Your task to perform on an android device:  Set a July Budget of 100 rupees for Food and Drinks Monthly.
Image 1: 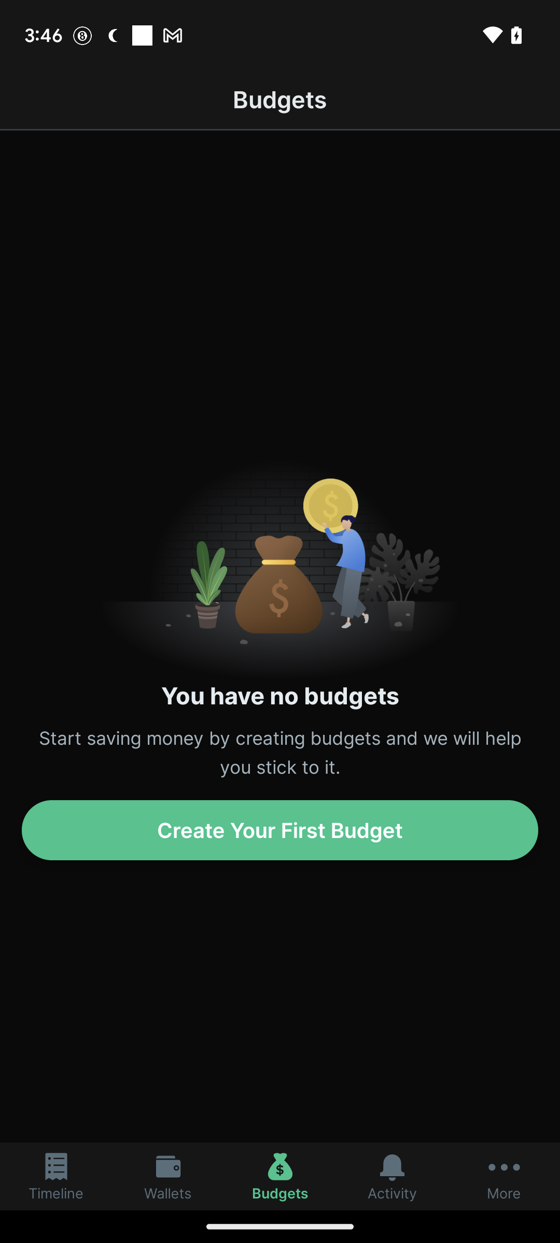
Click on Create Your First Budget 
Step 1: click (280, 830)
Image 2: 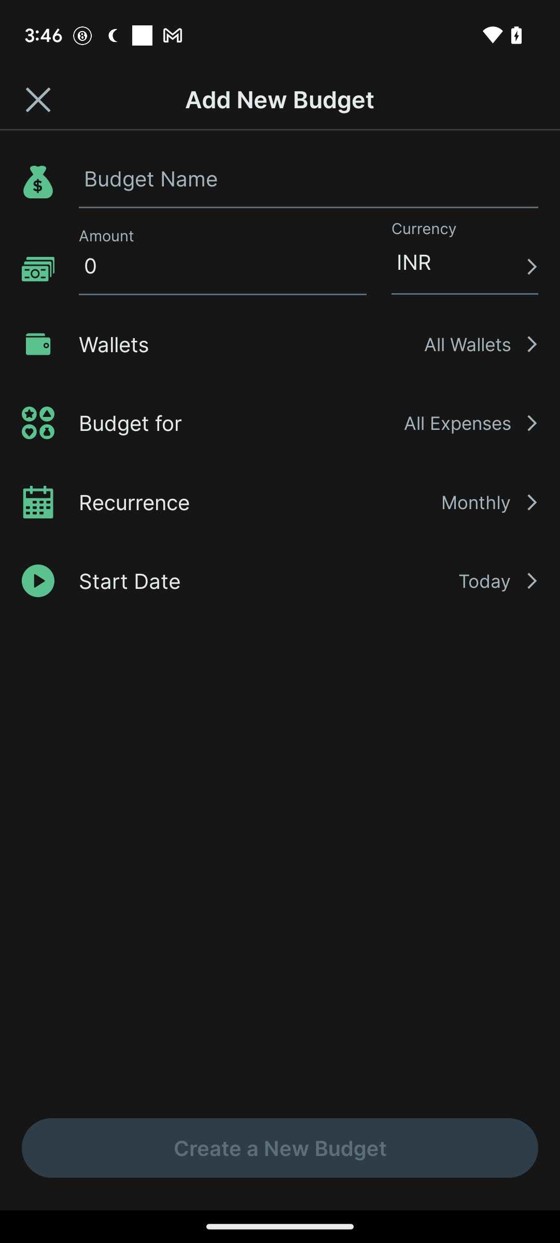
Click on Budget Name on the left side of the screen below the cut icon
Step 2: click (309, 178)
Image 3: 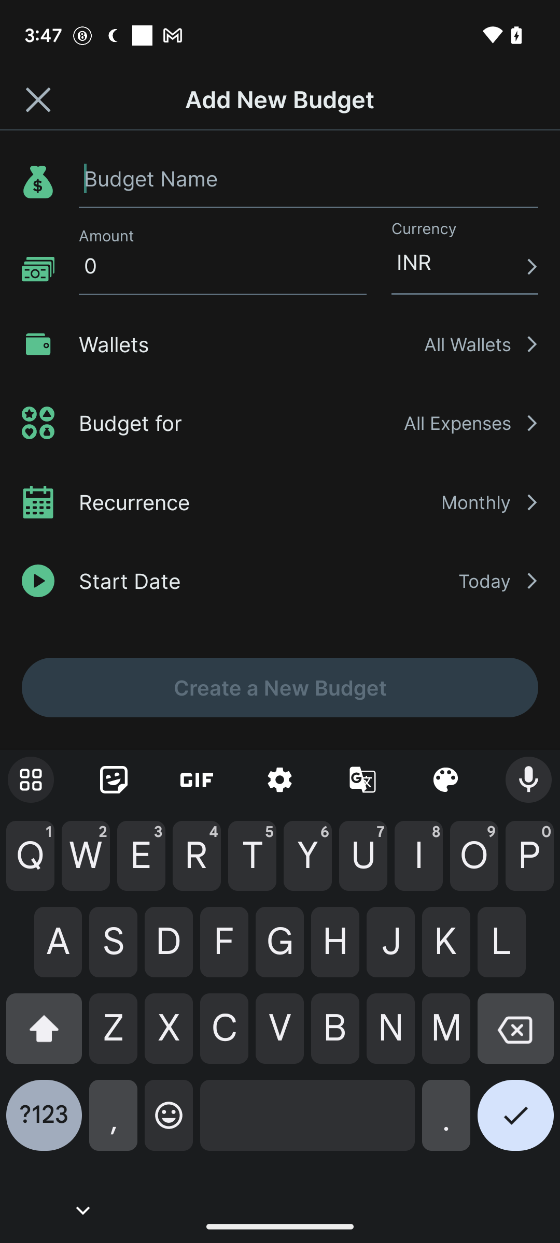
Type JULY
Step 3: type "JULY"
Image 4: 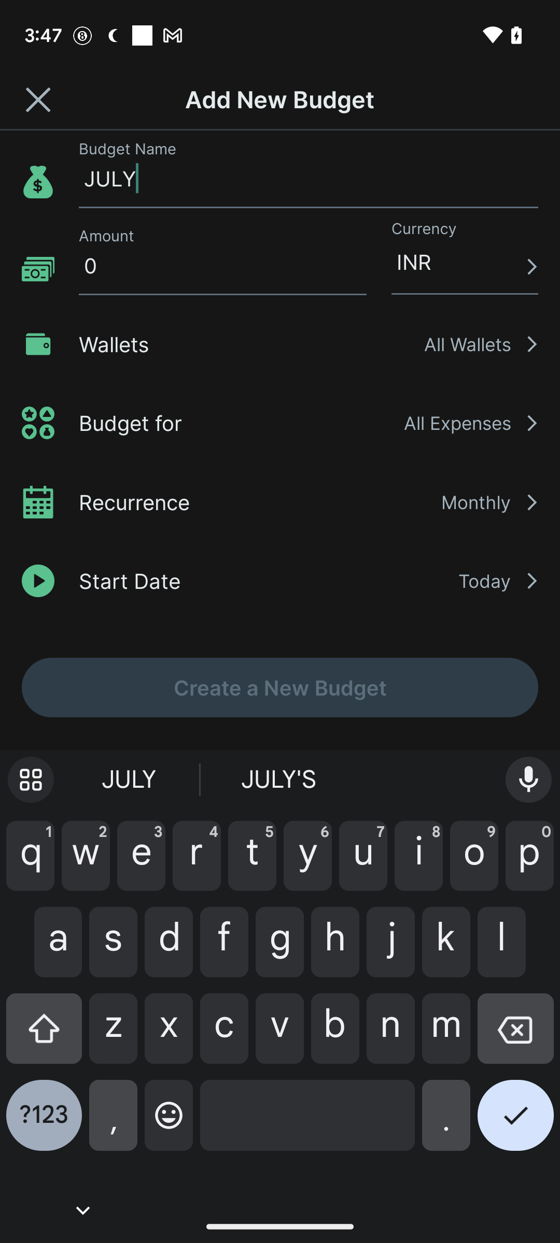
Click on 0 at the left side of the screen below Amount
Step 4: click (222, 265)
Image 5: 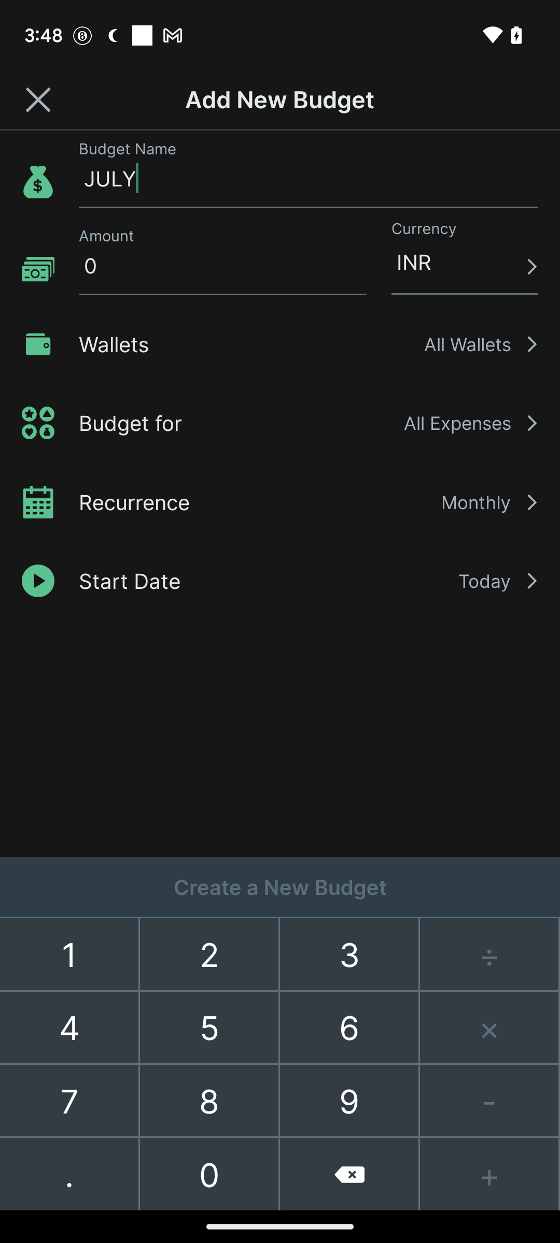
Click on Cut icon after 0
Step 5: click (350, 1174)
Image 6: 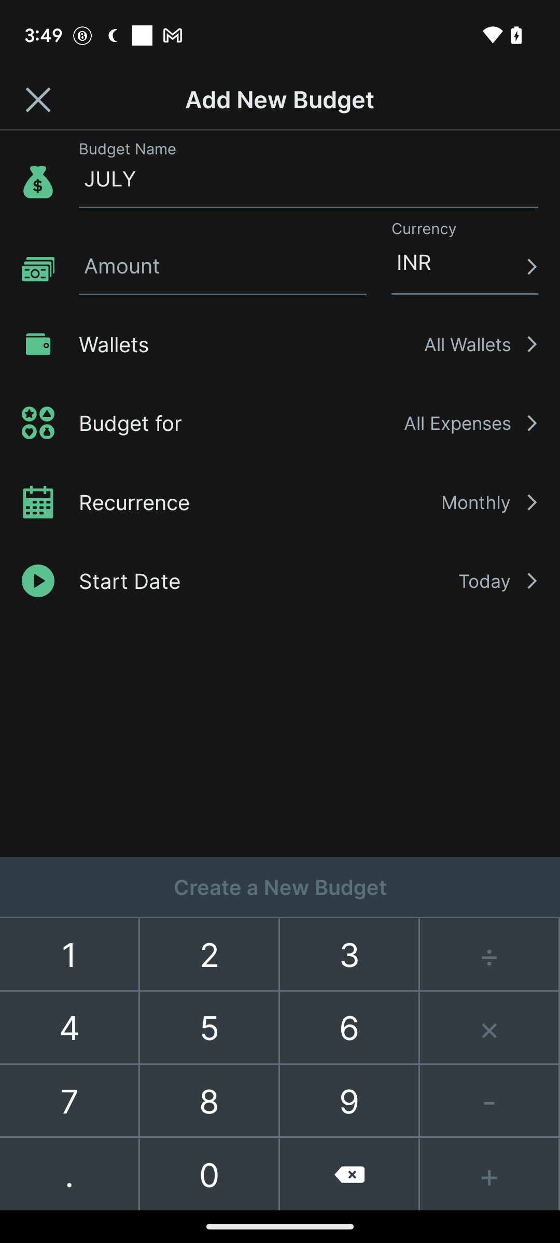
Click on 1 before 2
Step 6: click (70, 955)
Image 7: 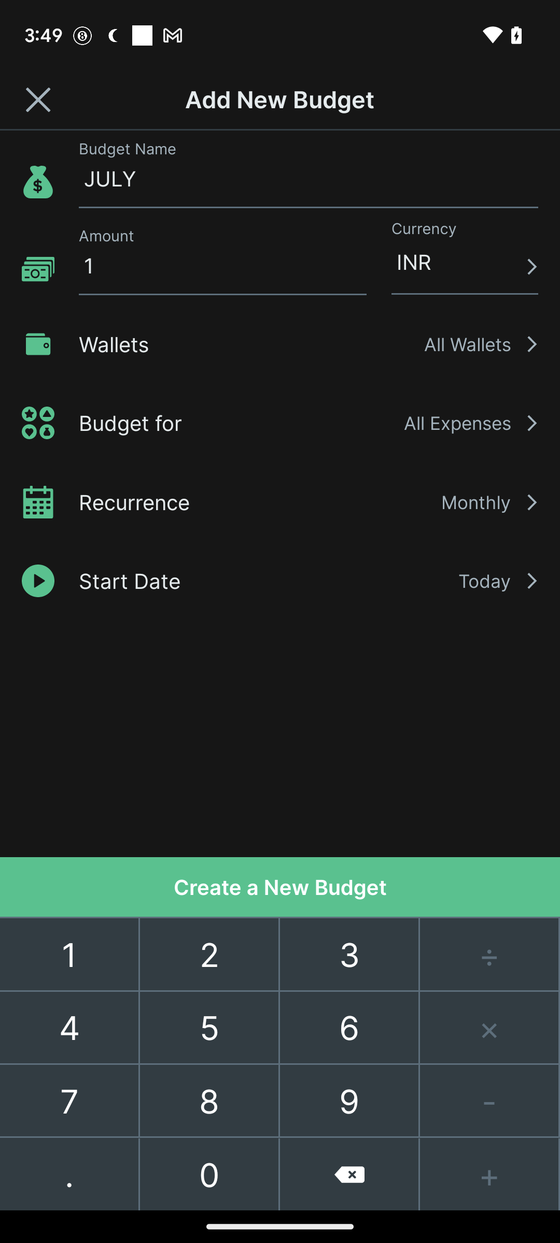
Click 0 Below 8
Step 7: click (210, 1174)
Image 8: 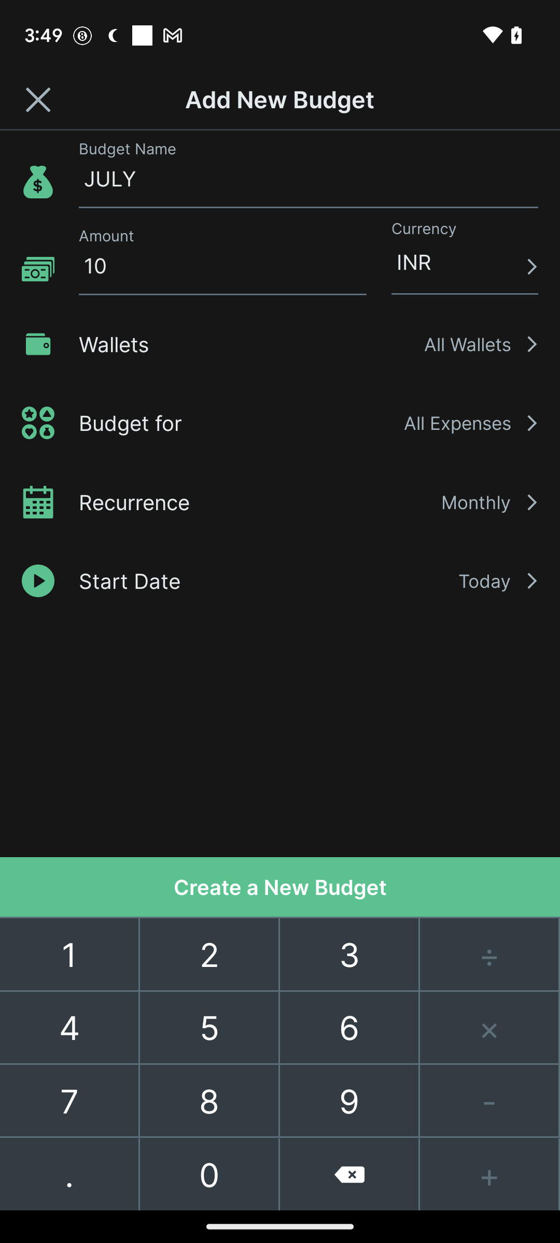
Click 0 Below 8
Step 8: click (210, 1174)
Image 9: 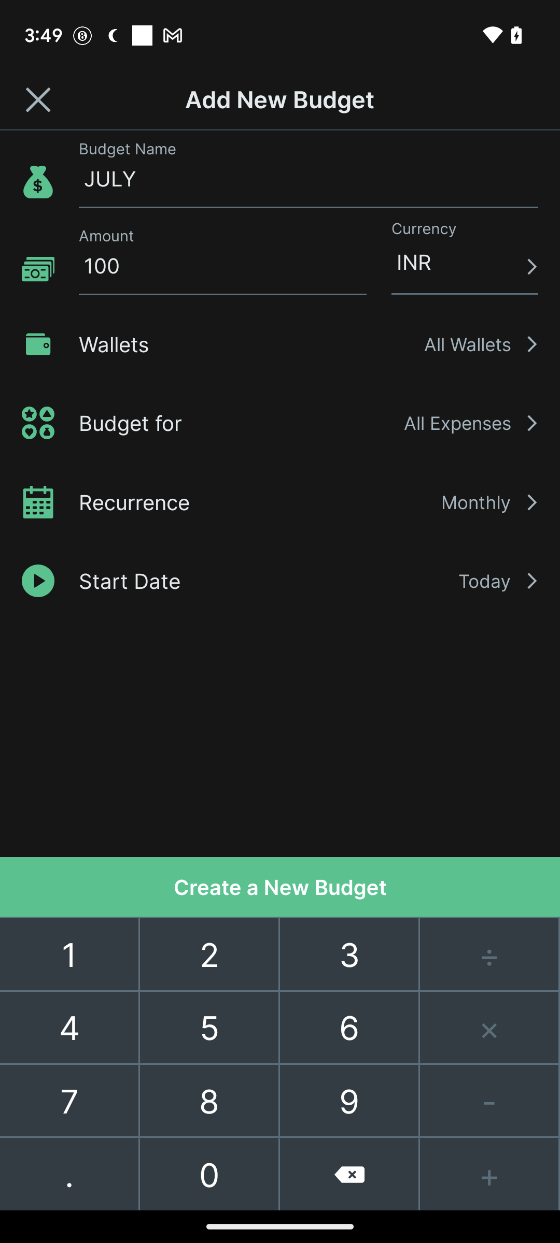
Click on the All Expenses option on the right side of the screen below the All Wallets option
Step 9: click (280, 464)
Image 10: 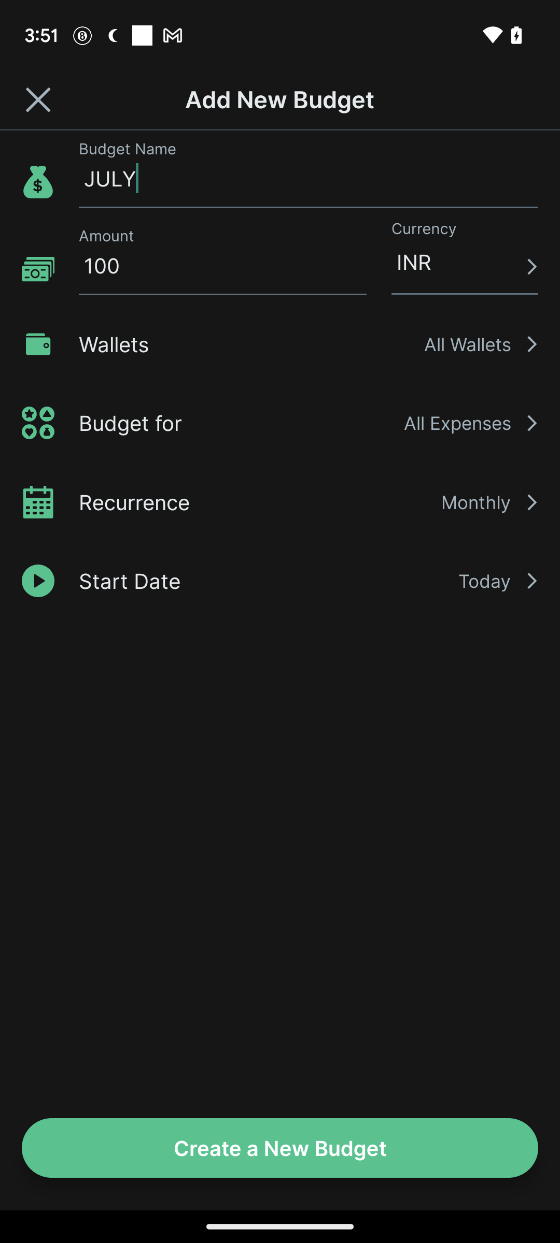
Click on the All Expenses option on the right side of the screen below the All Wallets option
Step 10: click (457, 423)
Image 11: 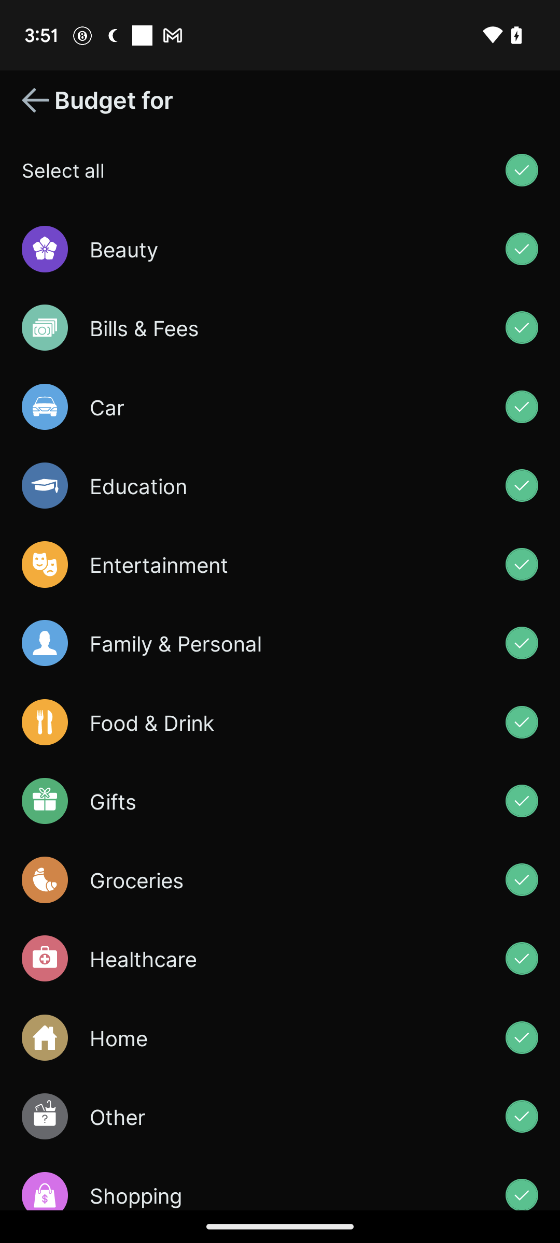
Click on the tick mark icon at the Top right corner of the screen in front of Select all option 
Step 11: click (522, 170)
Image 12: 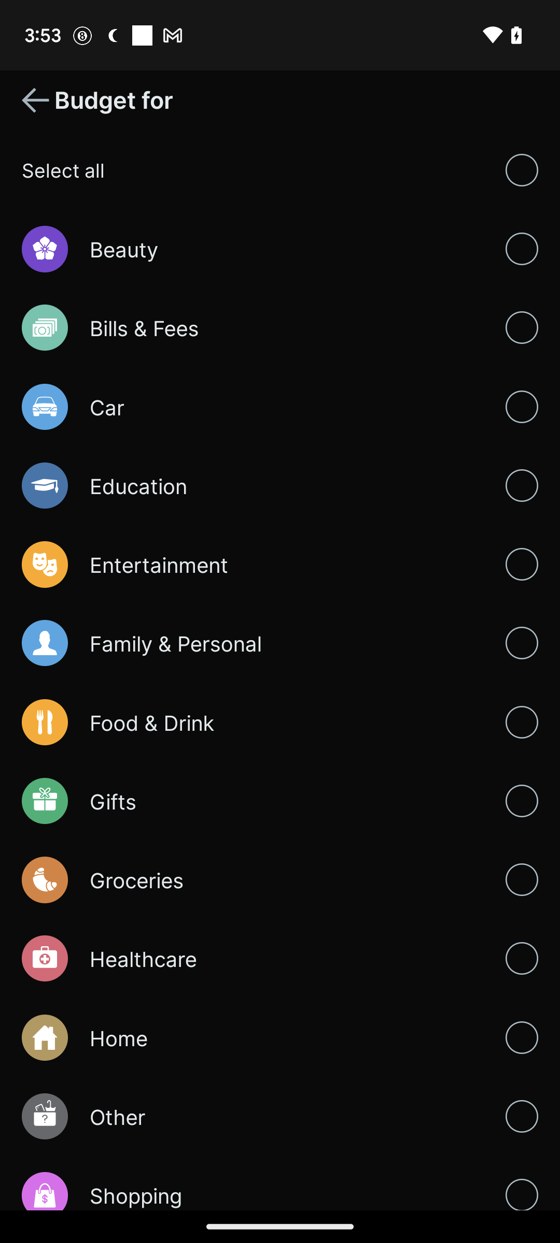
Click on the Food & Drink option on the left side of the screen below The family & Personal Option
Step 12: click (522, 722)
Image 13: 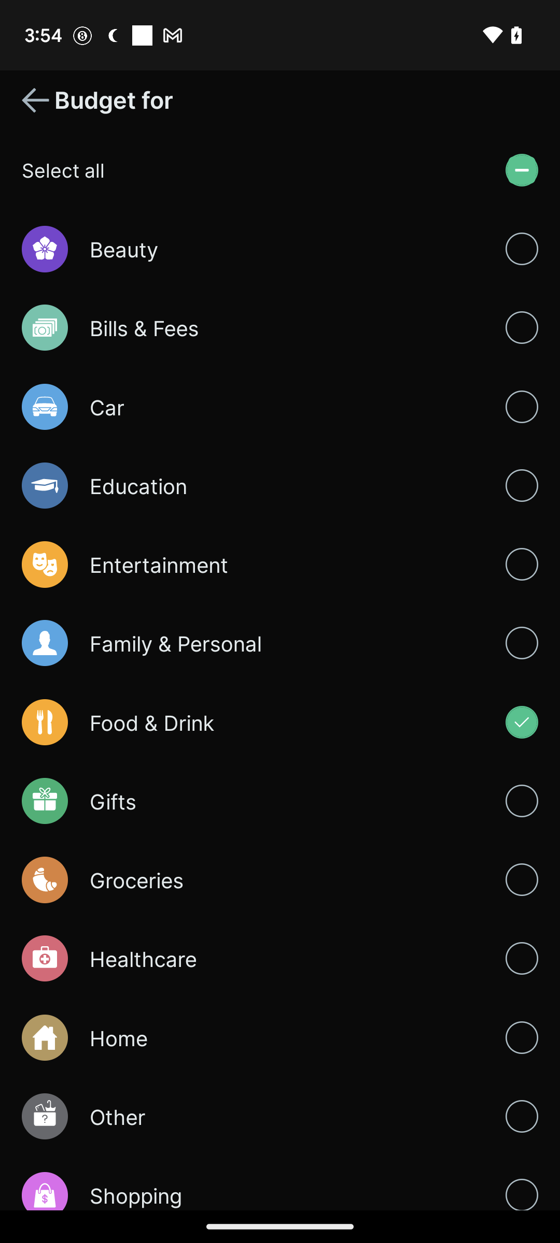
Click on the left arrow icon at the Top right corner of the screen
Step 13: click (38, 100)
Image 15: 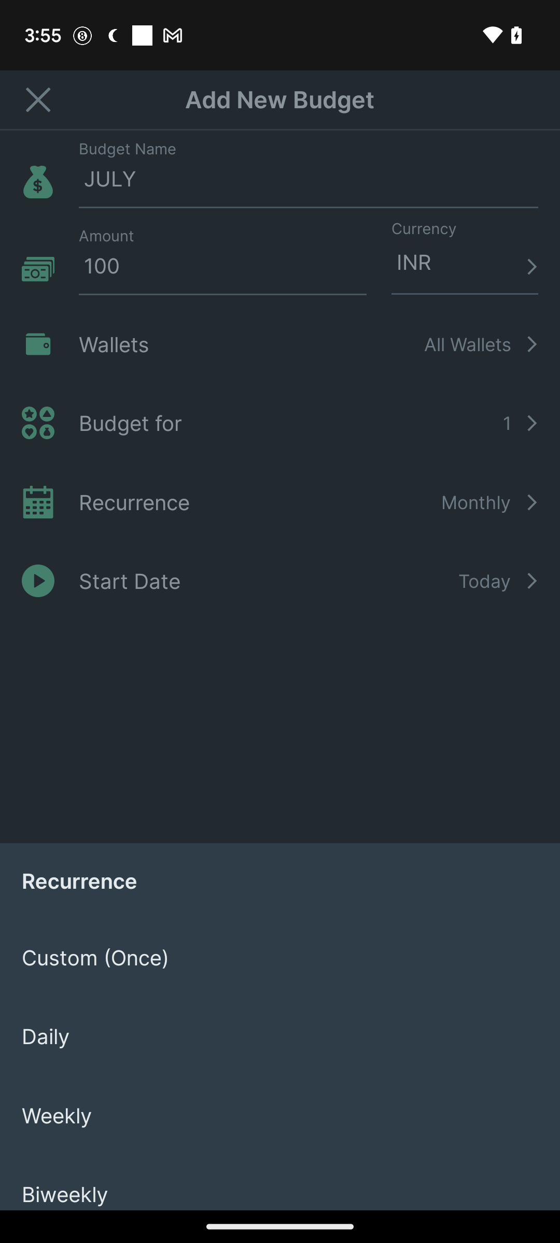
Swipe Up
Step 15: scroll down
Image 16: 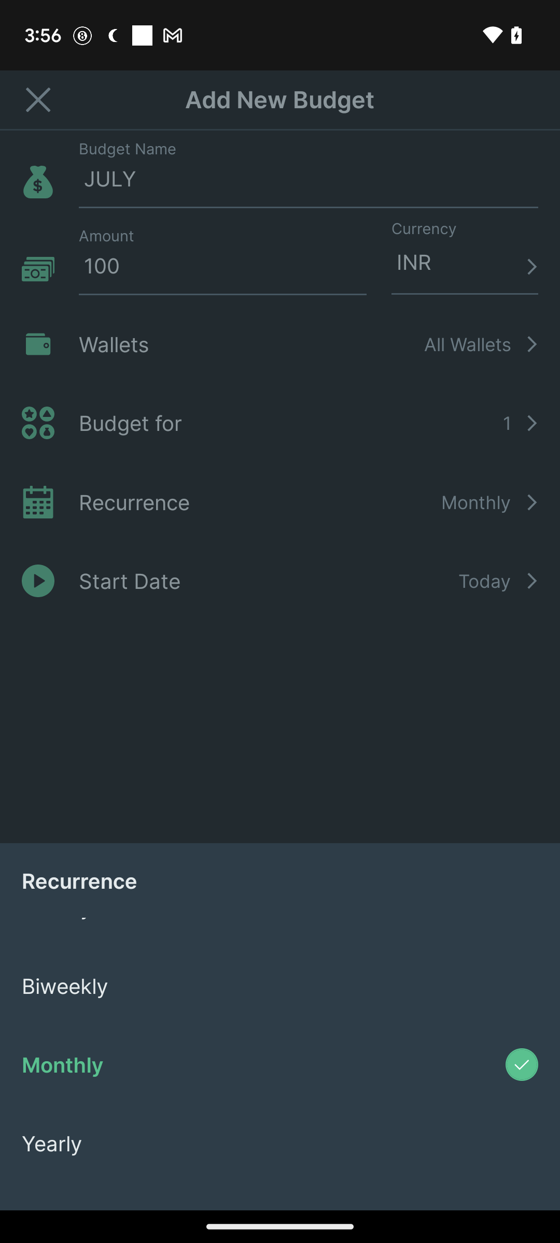
Click on Monthly Option at the left side of the screen below The Biweekly Option
Step 16: click (62, 1064)
Image 17: 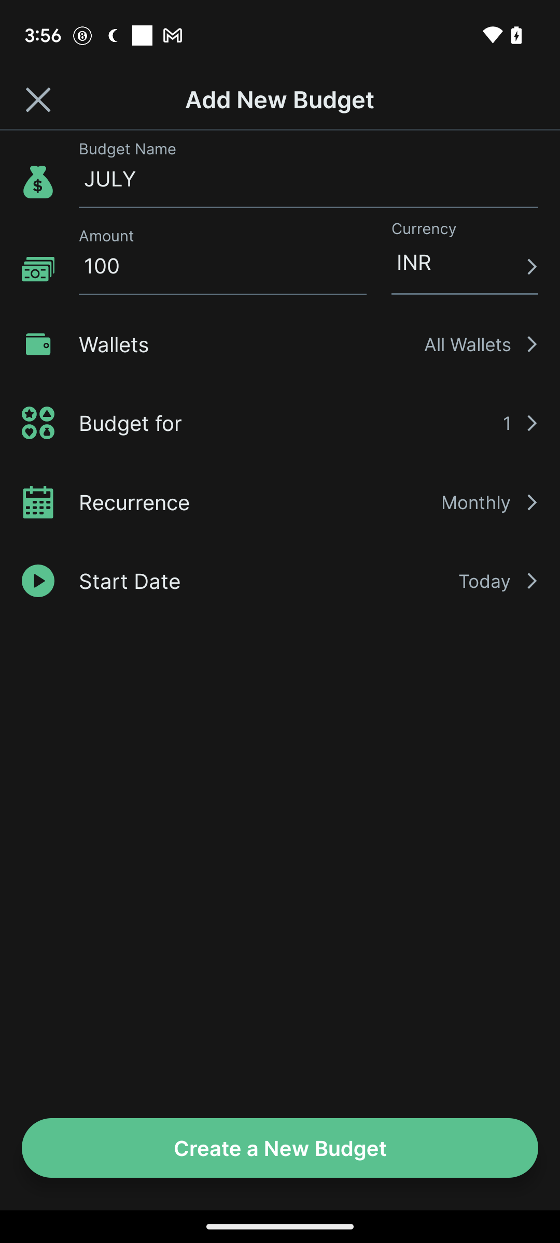
Click on Create a New Budget option at the bottom of the screen
Step 17: click (280, 1148)